Your task to perform on an android device: I want to put the phrase, "Regular nature hikes strengthen our heart, lungs, and muscles, as well as our mind"on the first slide.
Image 0: 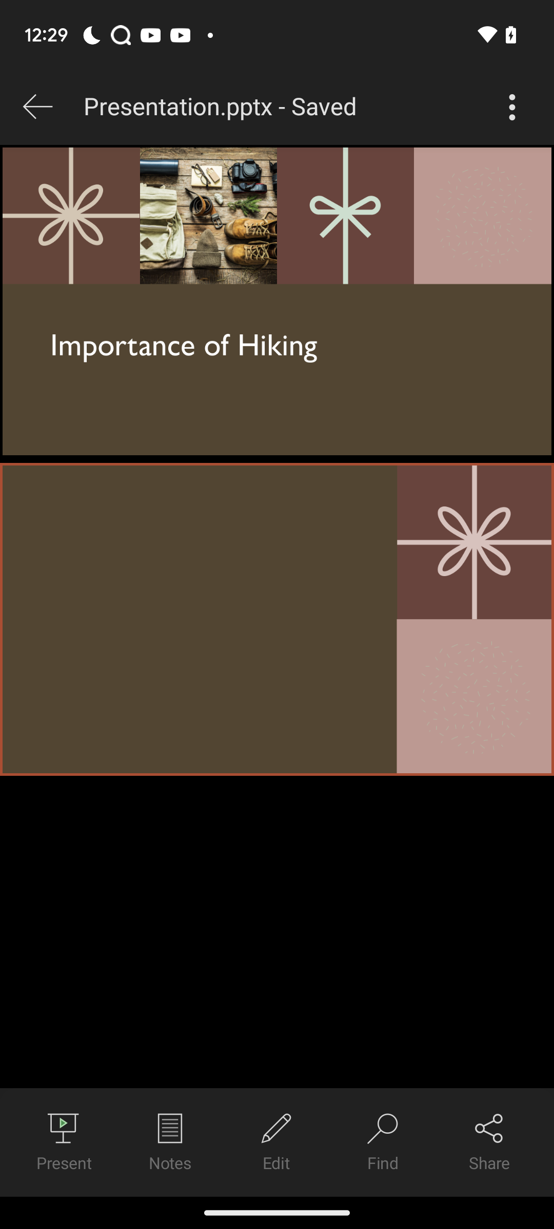
Click on the first slide to add the text
Step 0: click (277, 619)
Image 1: 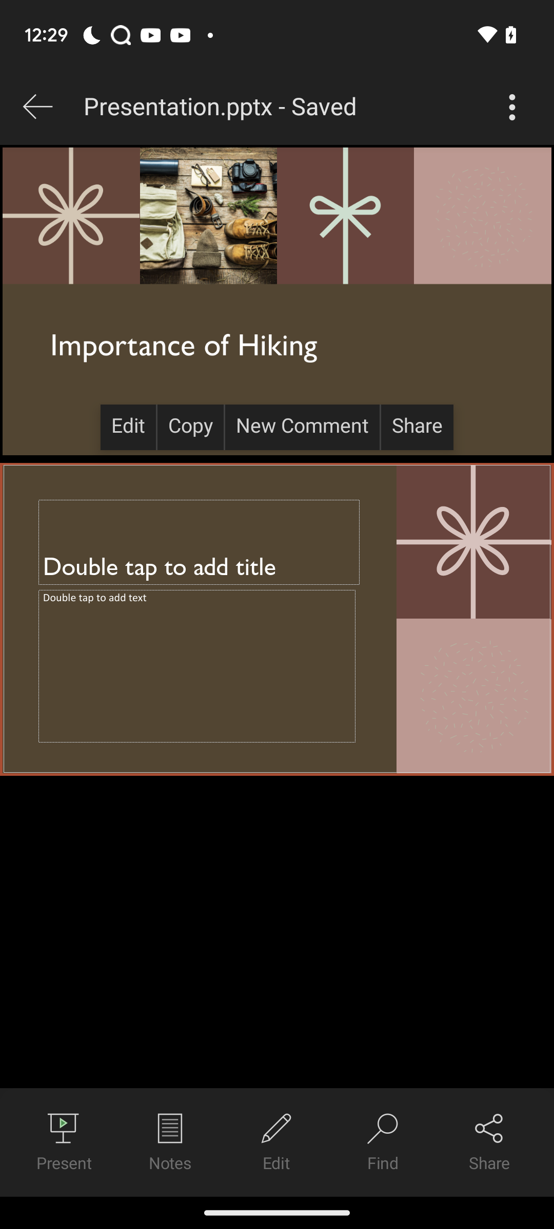
click on the first text box to add the text
Step 1: click (277, 619)
Image 2: 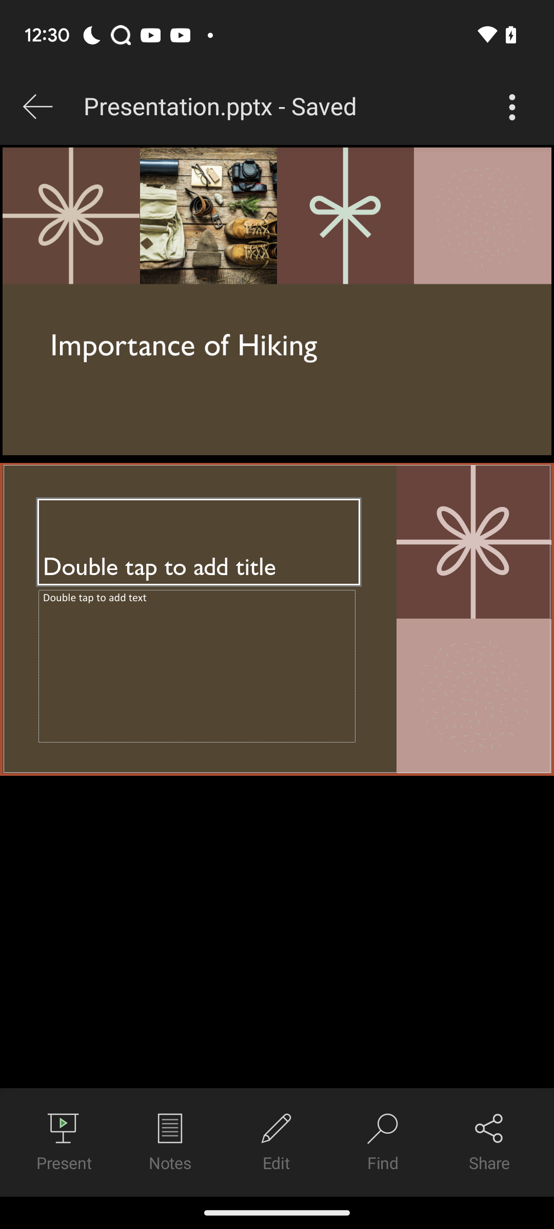
click on the first text box to add the text
Step 2: wait
Image 3: 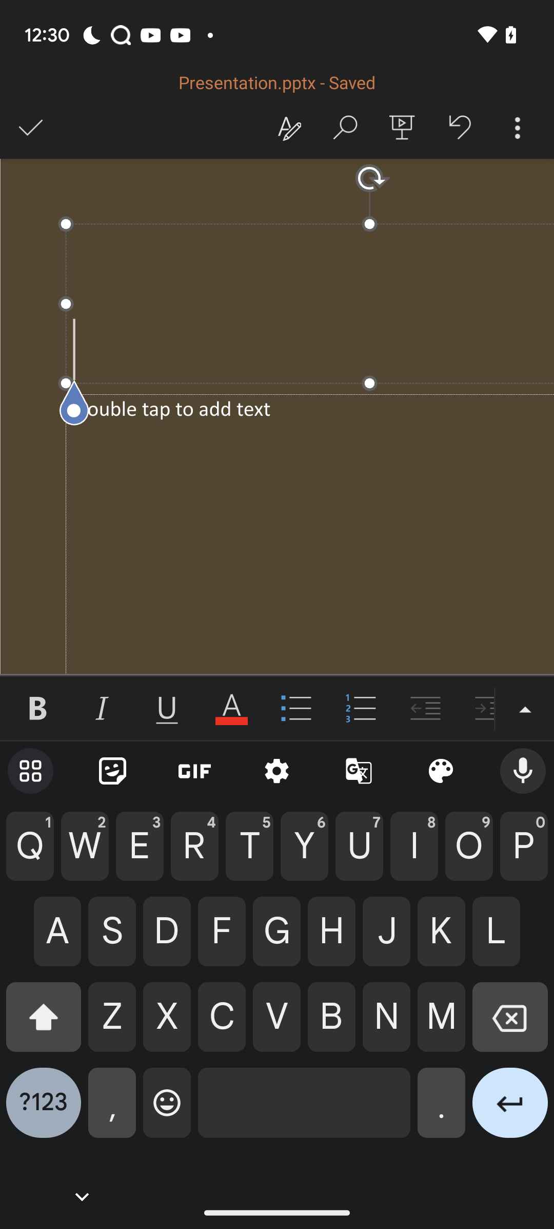
Enter Regular nature hikes strengthen our heart, lungs, and muscles, as well as our mind
Step 3: type "Regular nature hikes strengthen our heart, lungs, and muscles, as well as our mind"
Image 4: 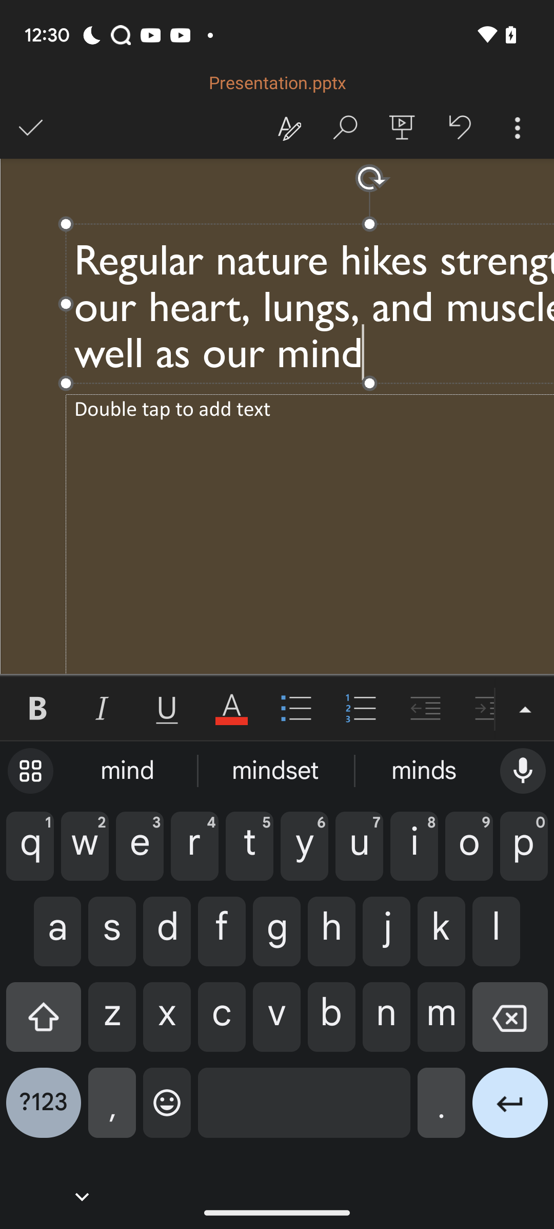
Click on tick icon at the top left of the screen
Step 4: click (30, 128)